Your task to perform on an android device: Search for adidas Alphabounce running jogging shoes men's gray/white new without box for hiking purposes in the eBay app
Image 0: 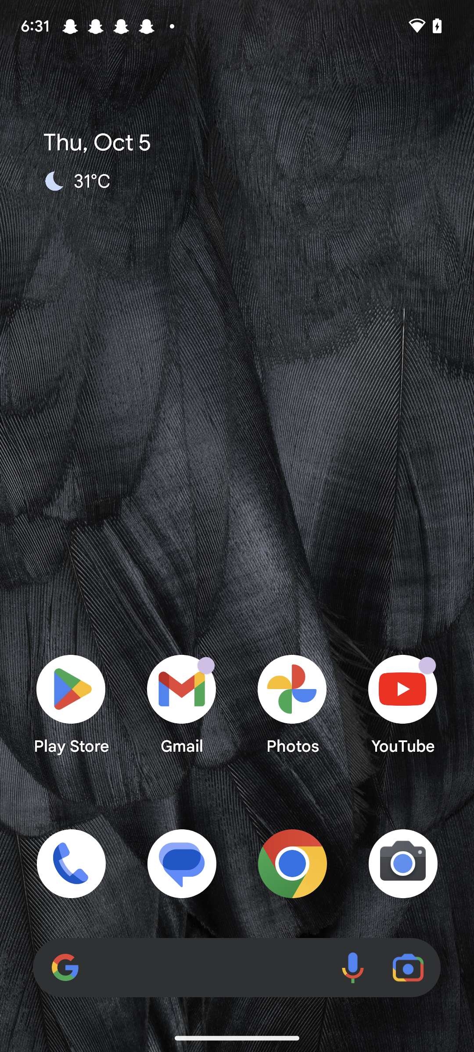
Open the eBay app.
Step 0: open app "eBay"
Image 1: 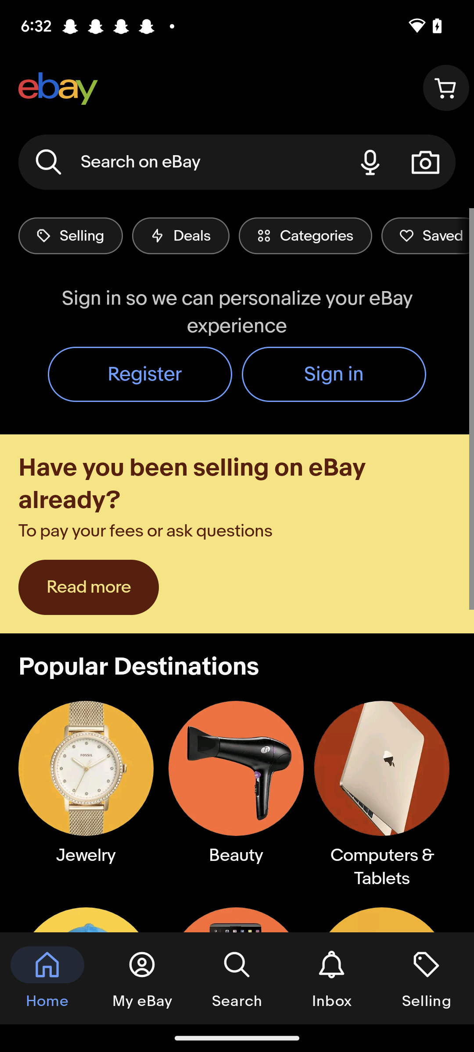
Click on the search bar at the top of the screen.
Step 1: click (181, 162)
Image 2: 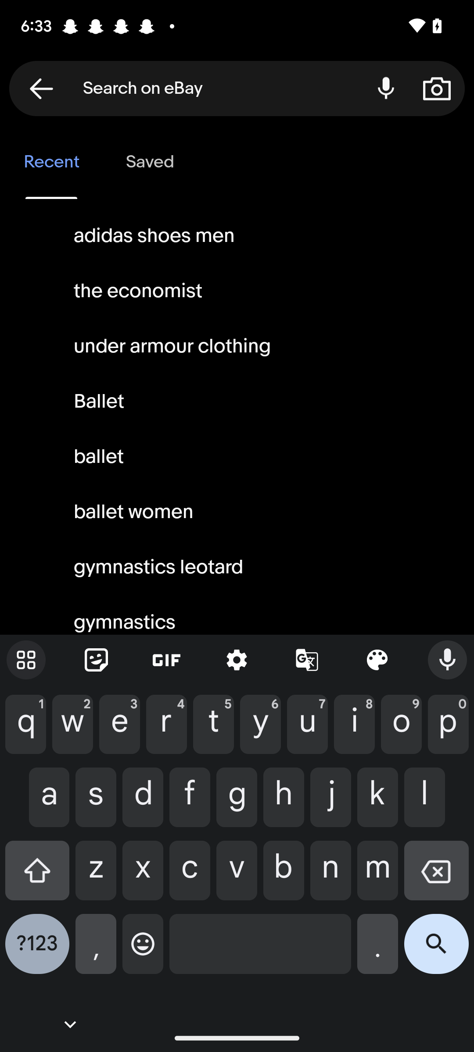
Type adidas jogging shoes in the text field.
Step 2: type "adidas jogging shoes"
Image 3: 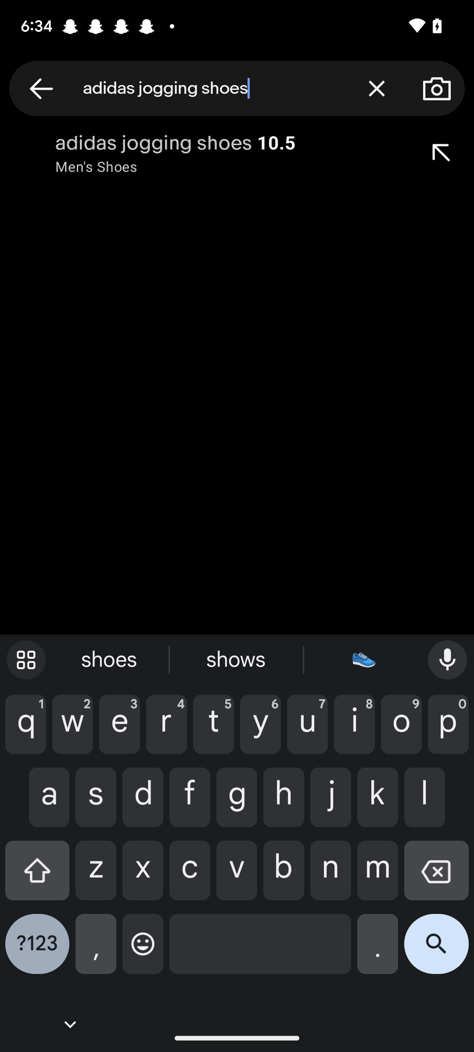
Click on search icon at the bottom right corner of the screen.
Step 3: click (436, 951)